Your task to perform on an android device: Add the claw hammer with wooden handle to the wishlist on the topmost hardware app.
Image 0: 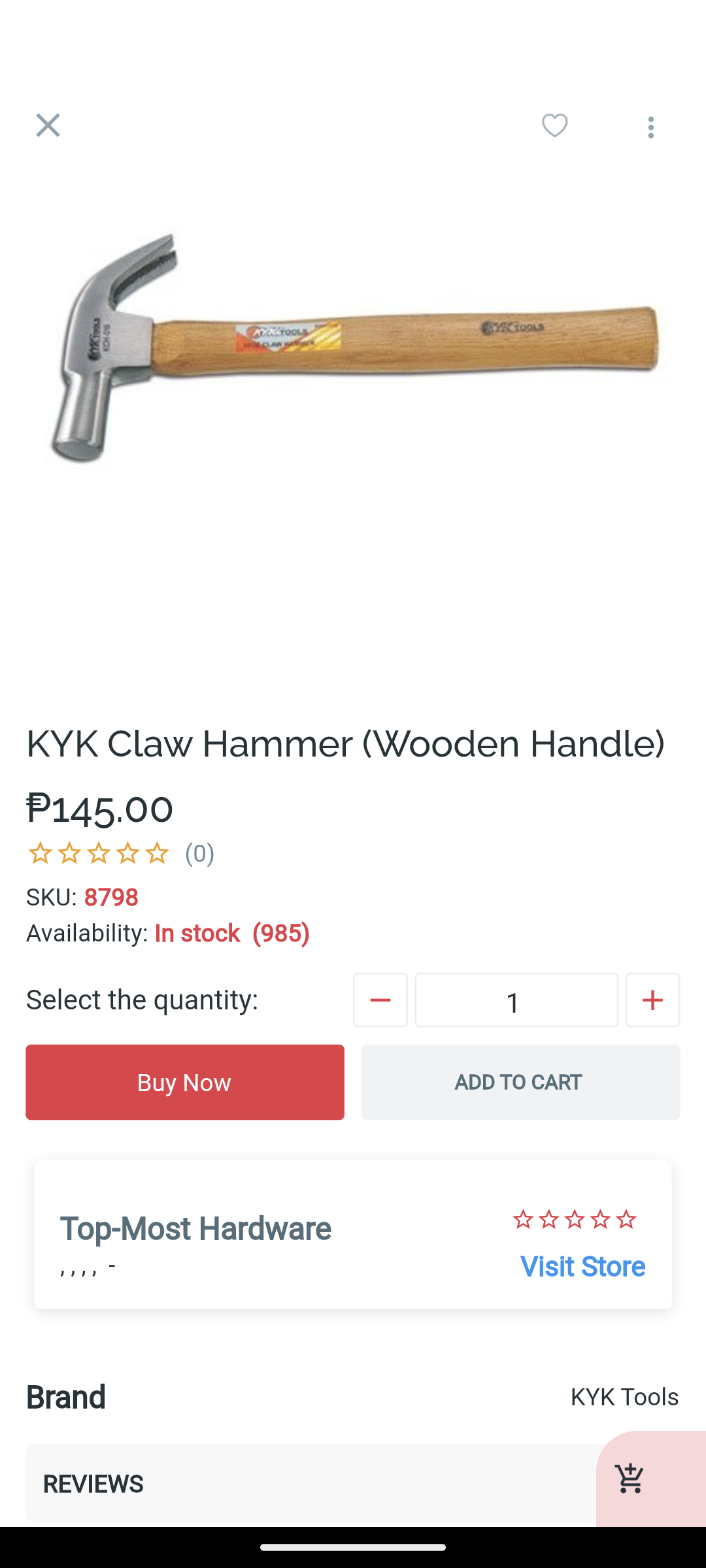
Click on the heart icon at the top right of the screen.
Step 0: click (548, 134)